Your task to perform on an android device:  Read reviews of Shoppers for "boAt wireless Bluetooth speaker".
Image 0: 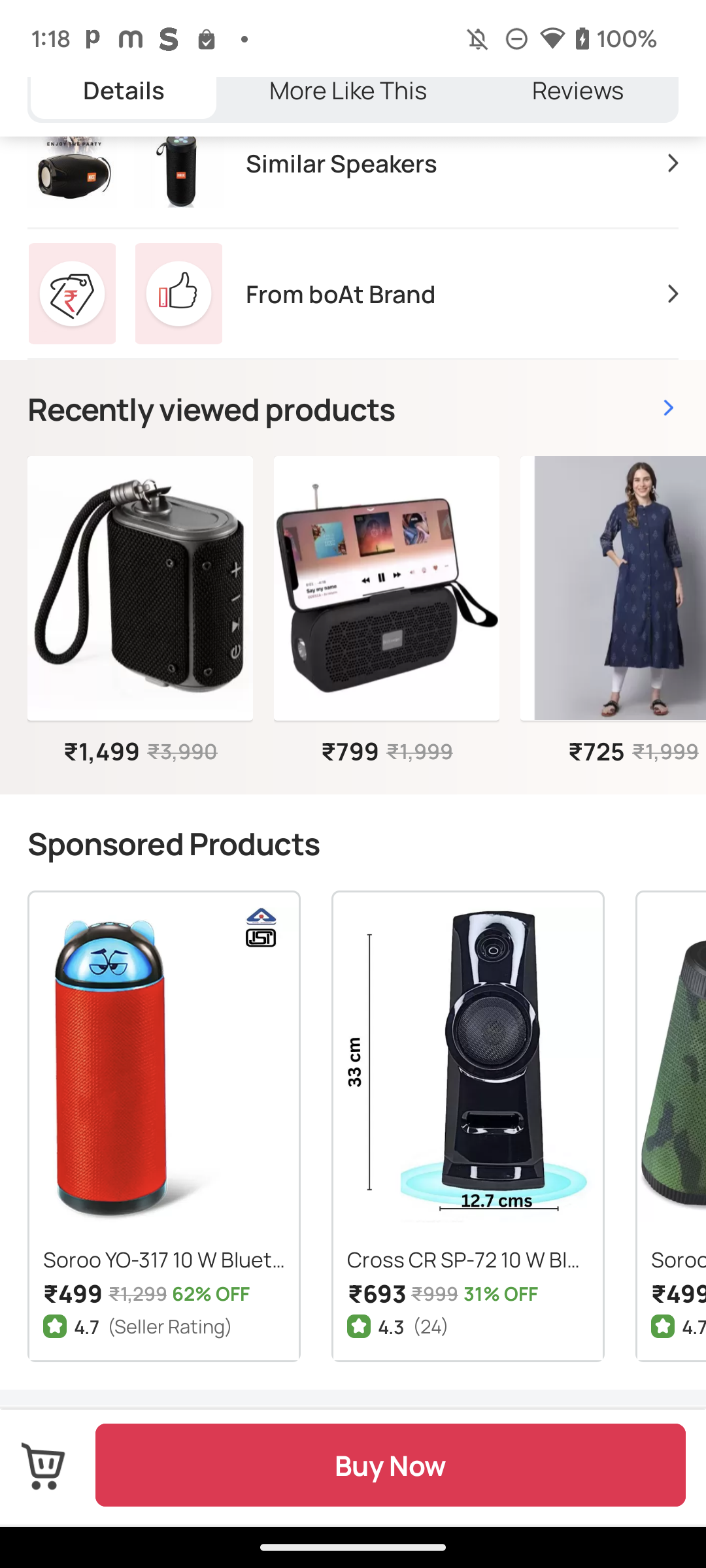
Click on the Reviews option at the top-right of the screen.
Step 0: click (577, 90)
Image 1: 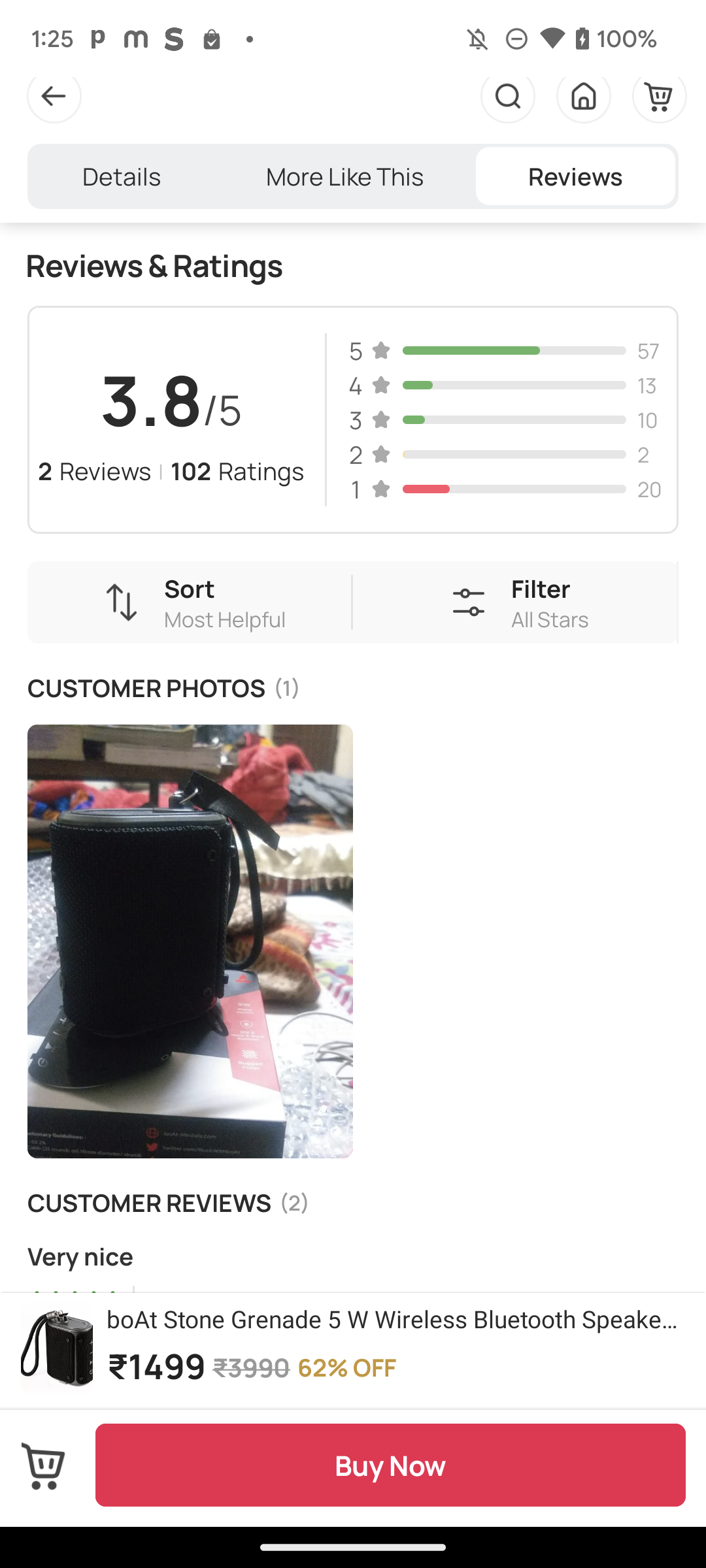
Scroll up to view more reviews.
Step 1: scroll down